Your task to perform on an android device: In Yalla Toys app, open the Gund Sesame Street product and add it to the Cart.
Image 0: 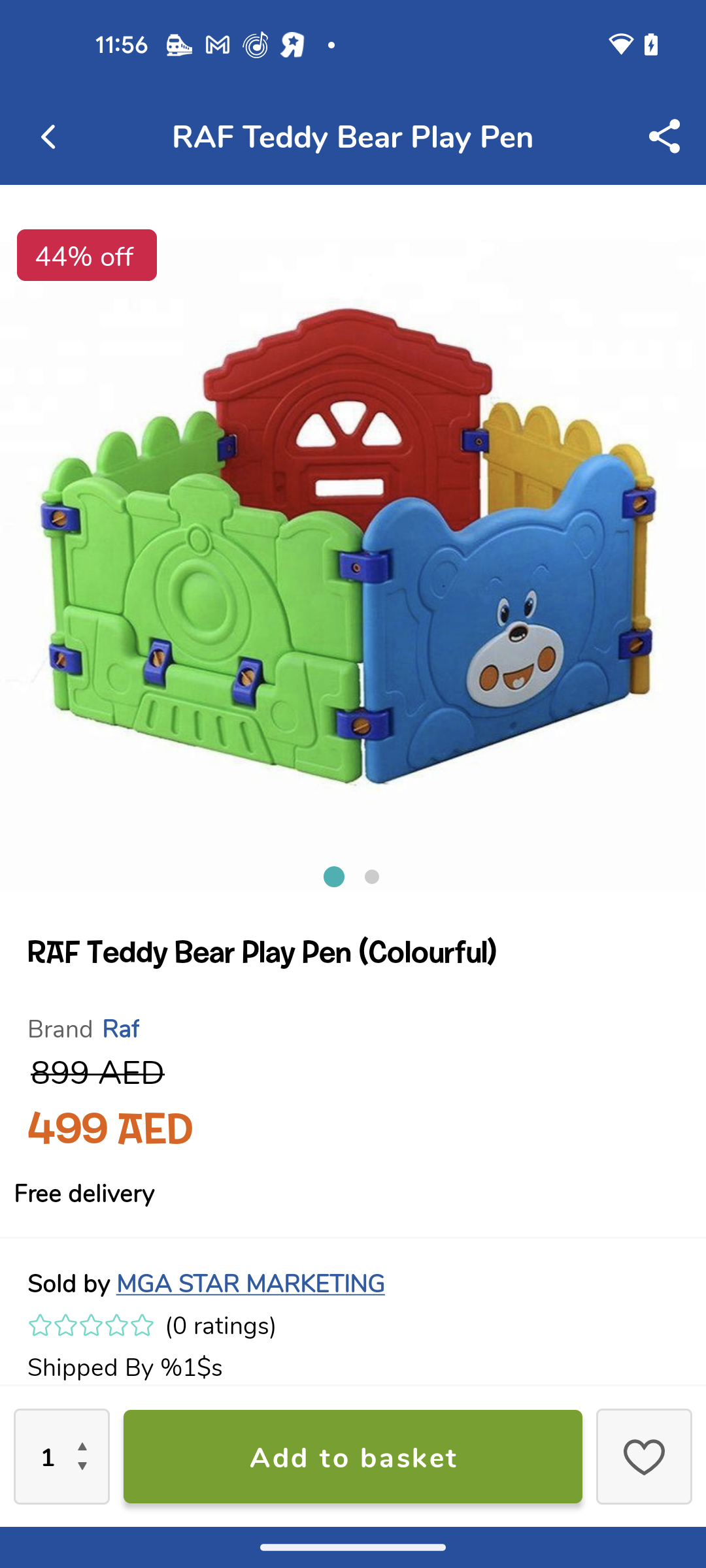
Open the Yalla Toys
Step 0: open app "Yalla Toys"
Image 1: 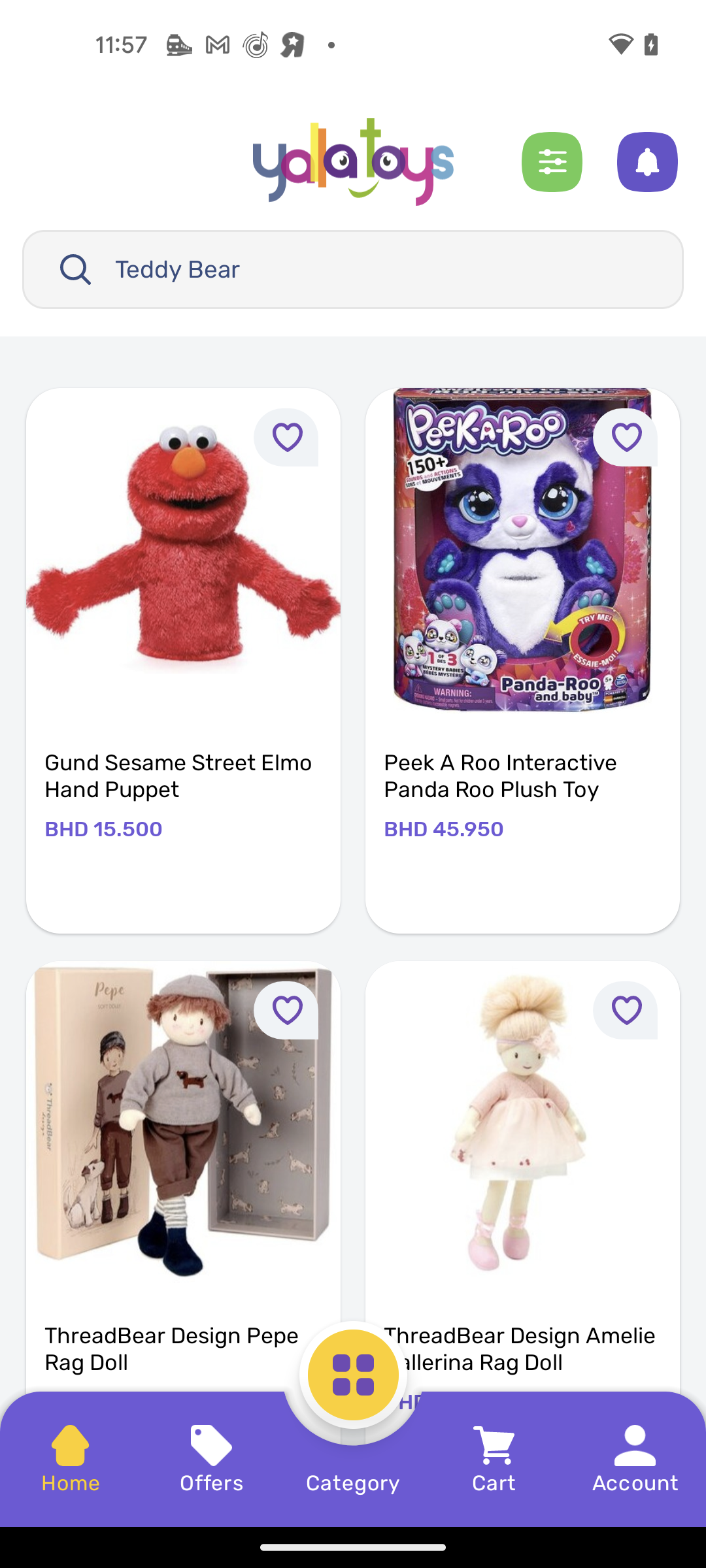
Open the Gund Sesame Street product
Step 1: click (183, 549)
Image 2: 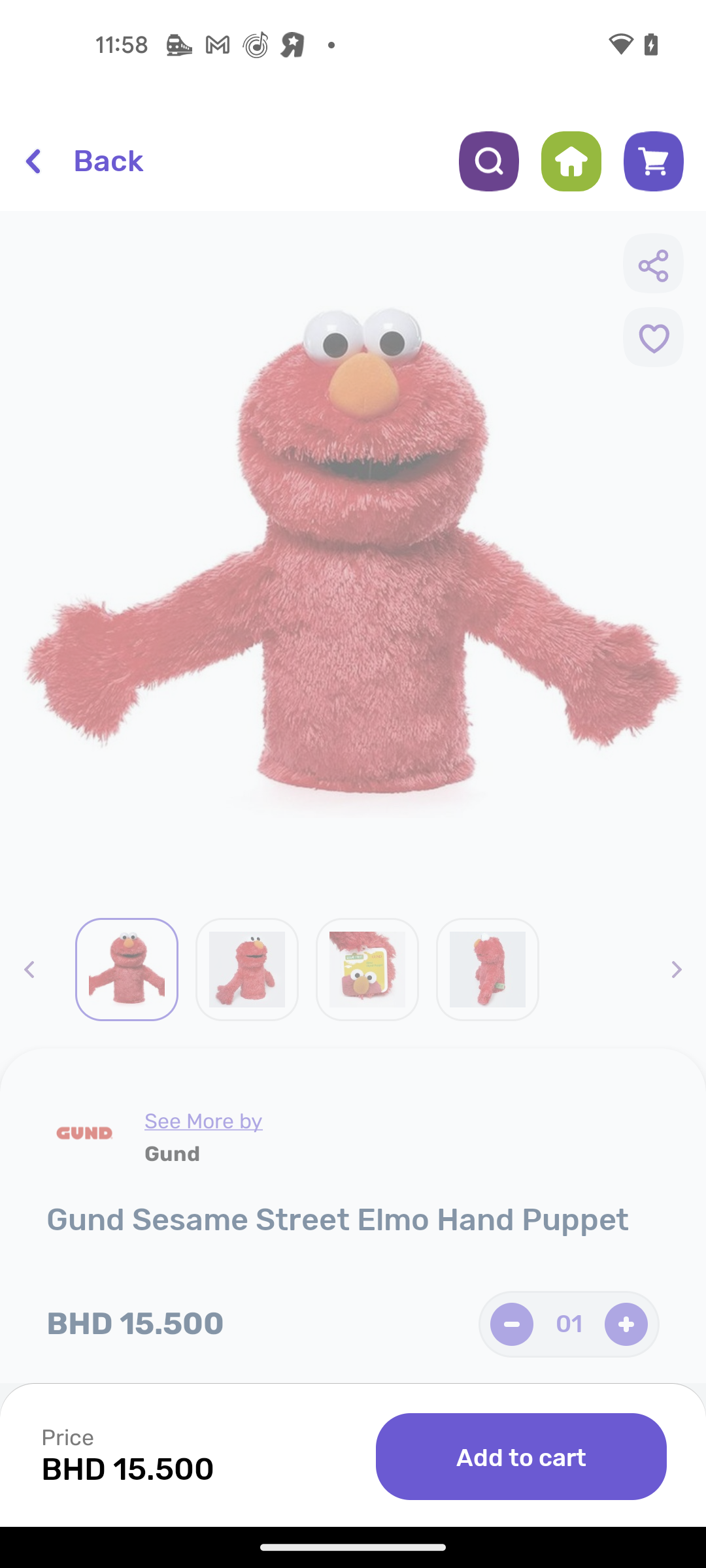
Click on Add to cart button
Step 2: click (521, 1456)